Your task to perform on an android device: I'm waiting for her reply to my message, and I want to view the message she sent to me, so view the message sent by my friend Natalie Larson to me in the Skype app.
Image 0: 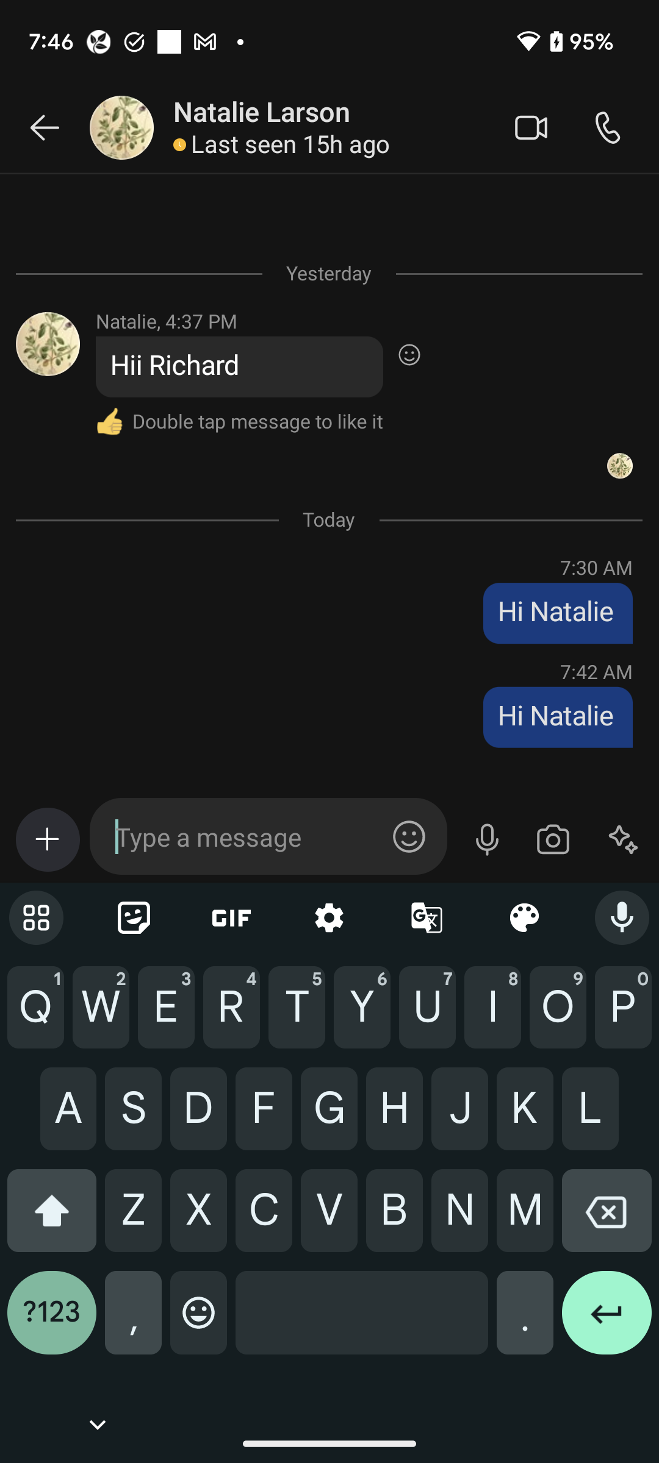
Go back to the previous page.
Step 0: press back button
Image 1: 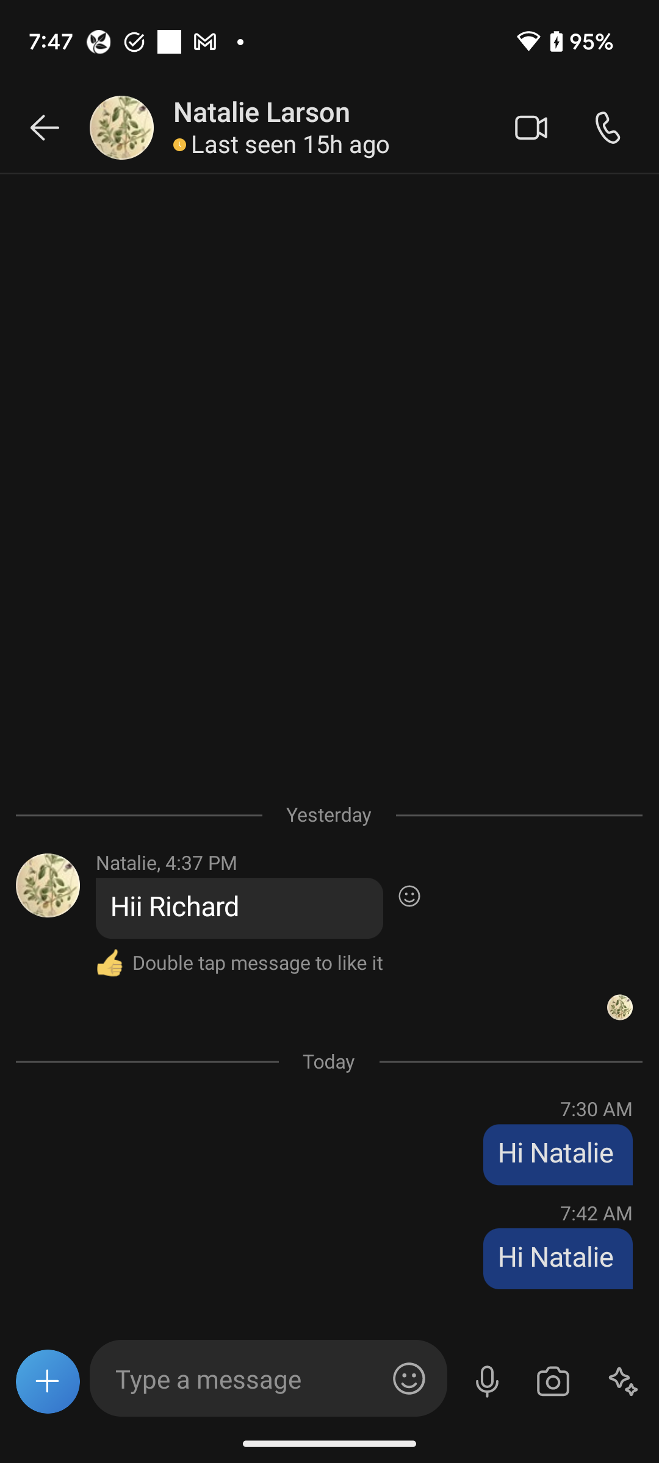
Go back to the previous page.
Step 1: press back button
Image 2: 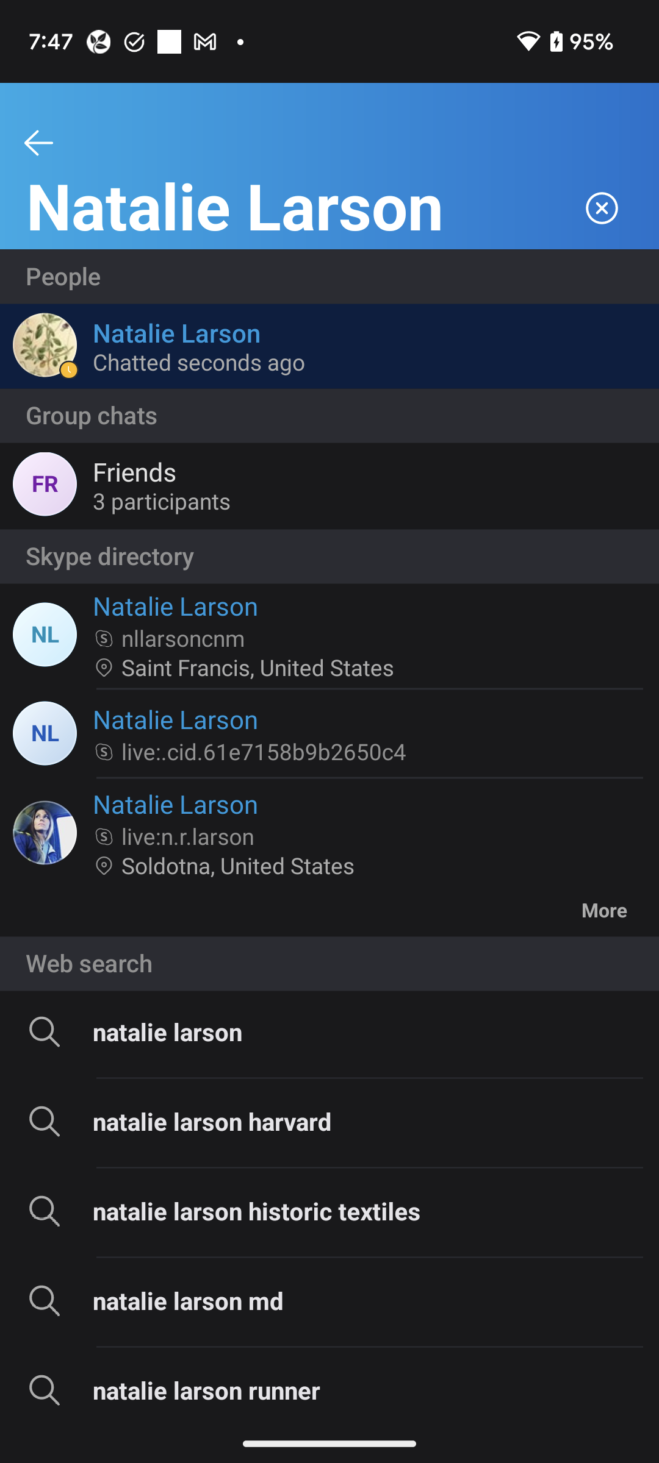
Go back to the previous page.
Step 2: press back button
Image 3: 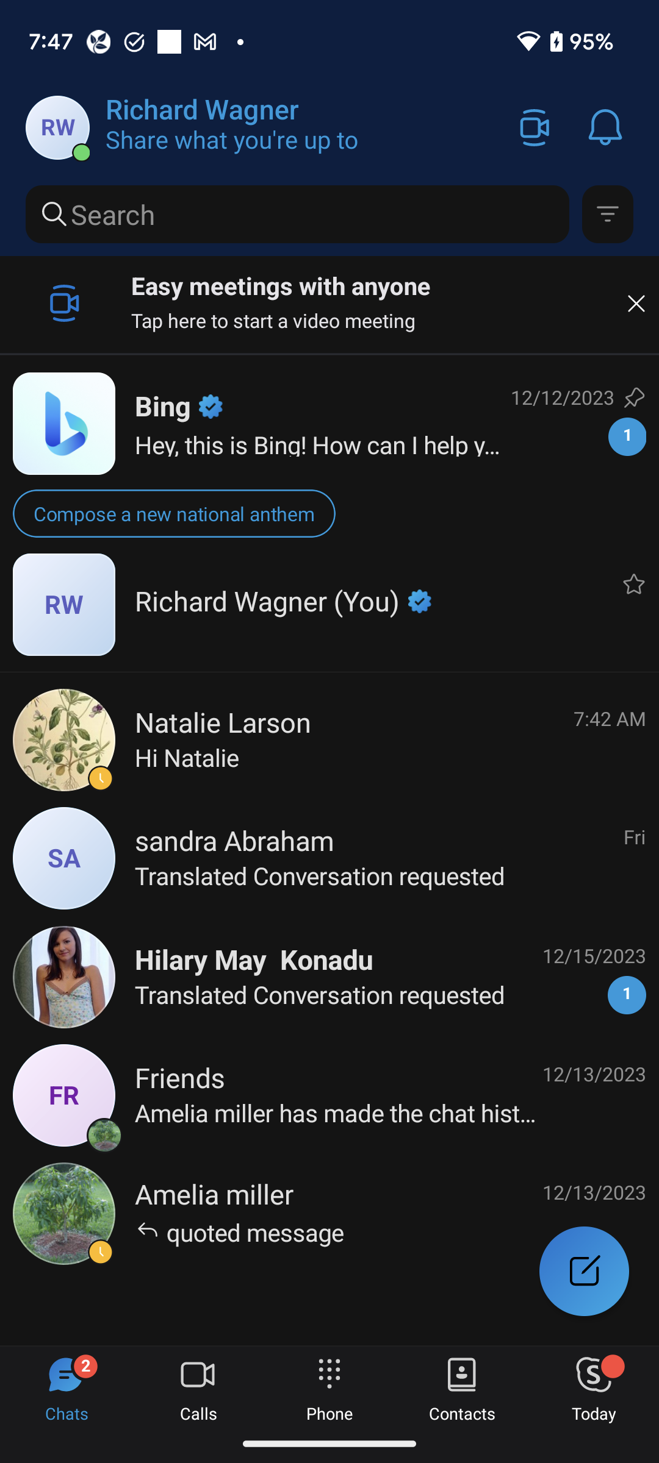
Go back to the previous page.
Step 3: wait
Image 4: 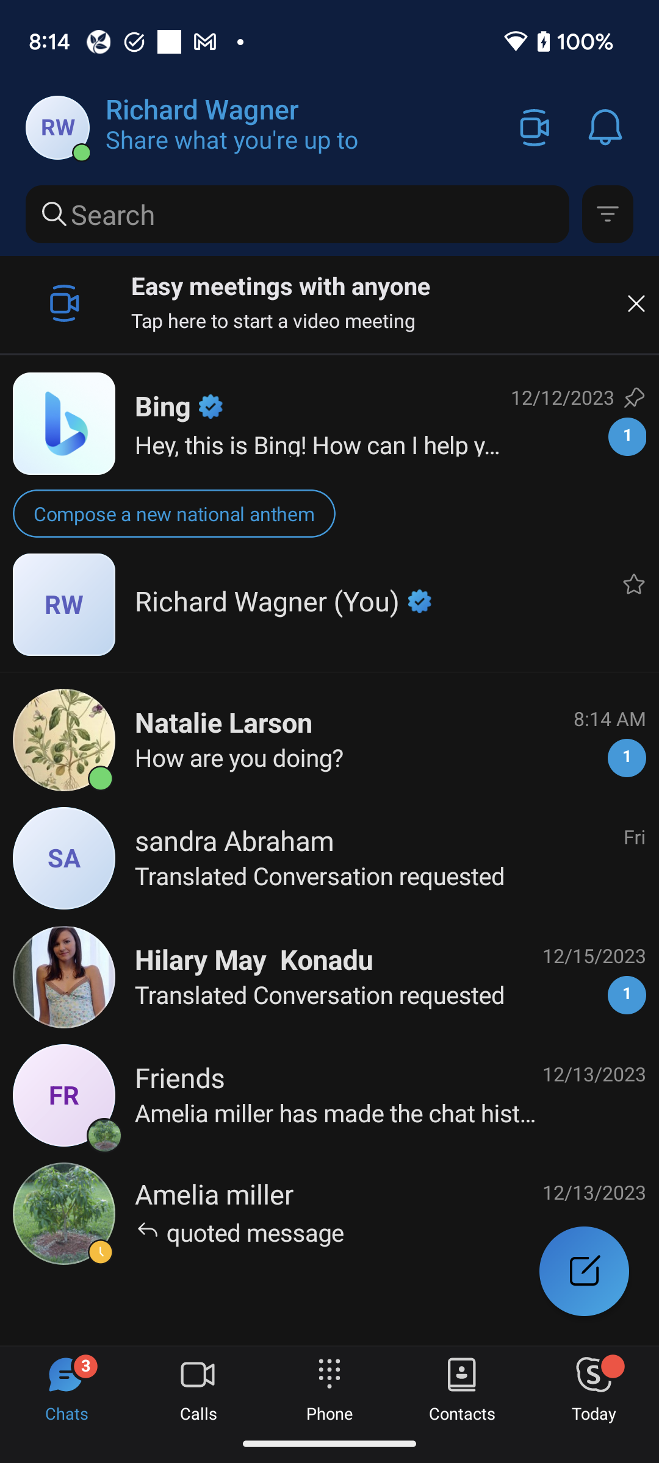
Click on the Natalie Larson's chat option to view the message sent by her.
Step 4: click (329, 739)